Your task to perform on an android device: I would like to view more details on the Sony Aplha ILCE-6100Y camera, such as its features and specifications.
Image 0: 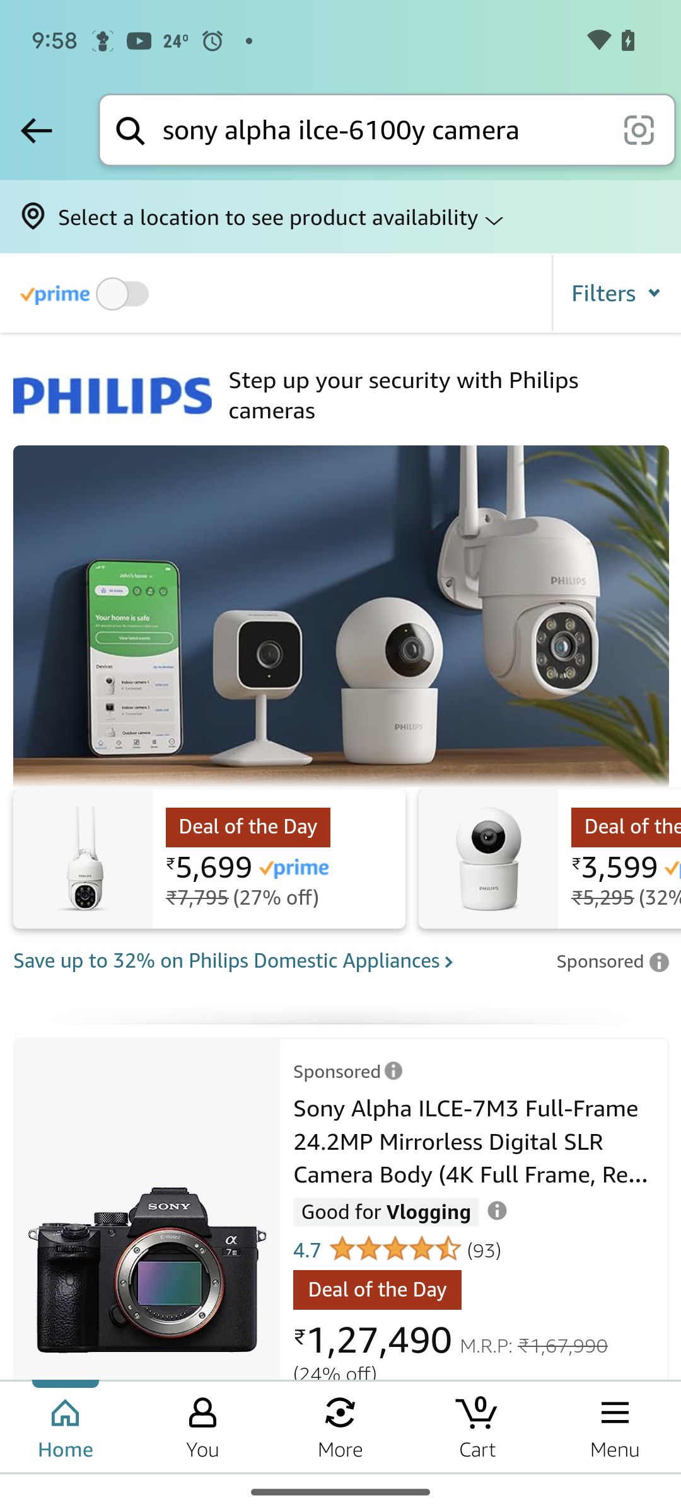
Swipe up the screen
Step 0: scroll down
Image 1: 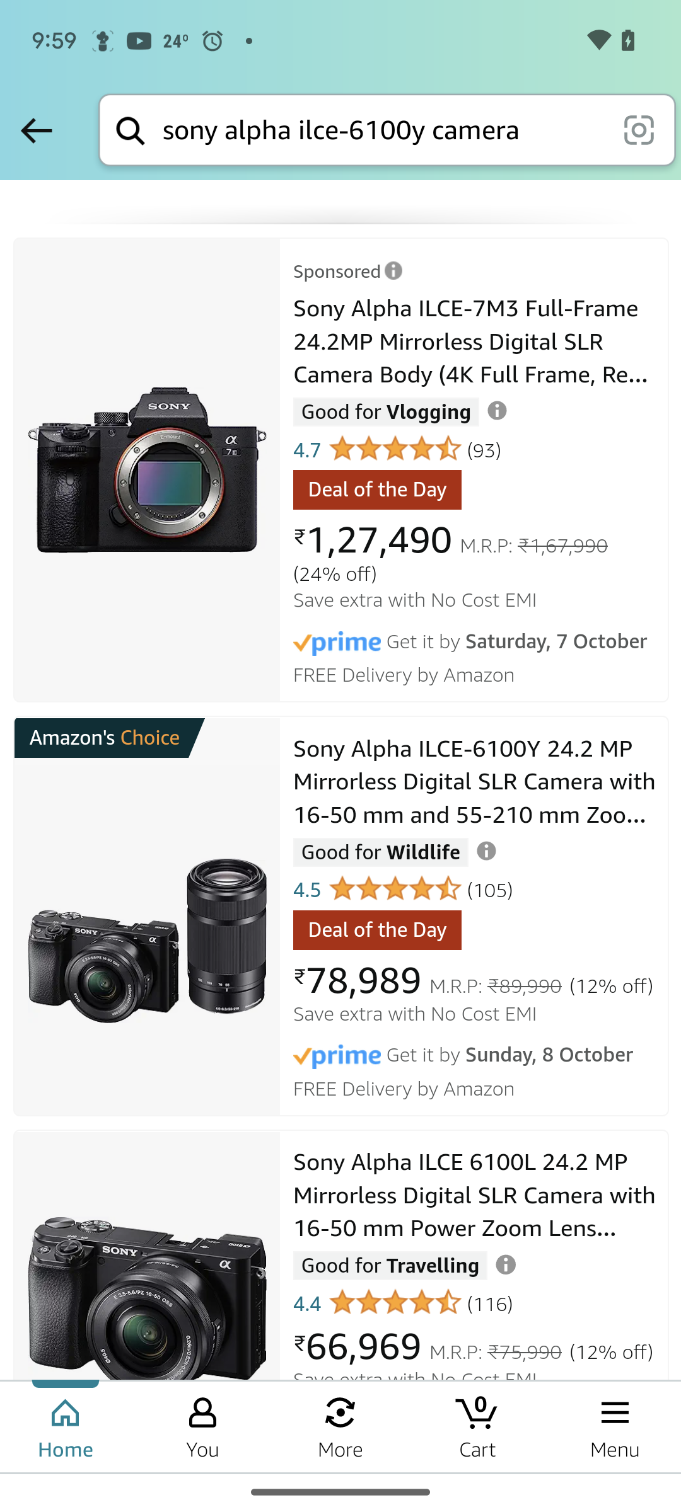
Open the Sony Aplha ILCE-6100Y camera
Step 1: click (475, 781)
Image 2: 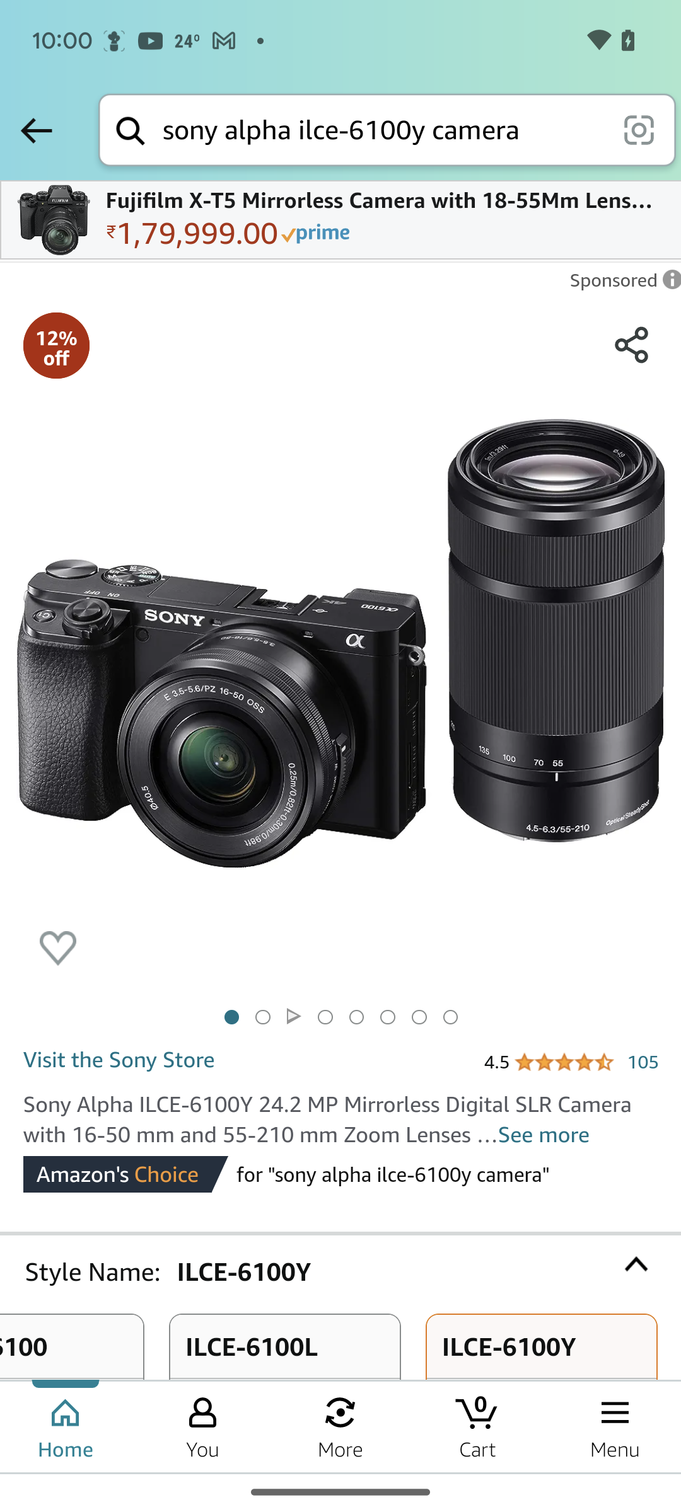
Swipe up to view its feature
Step 2: scroll down
Image 3: 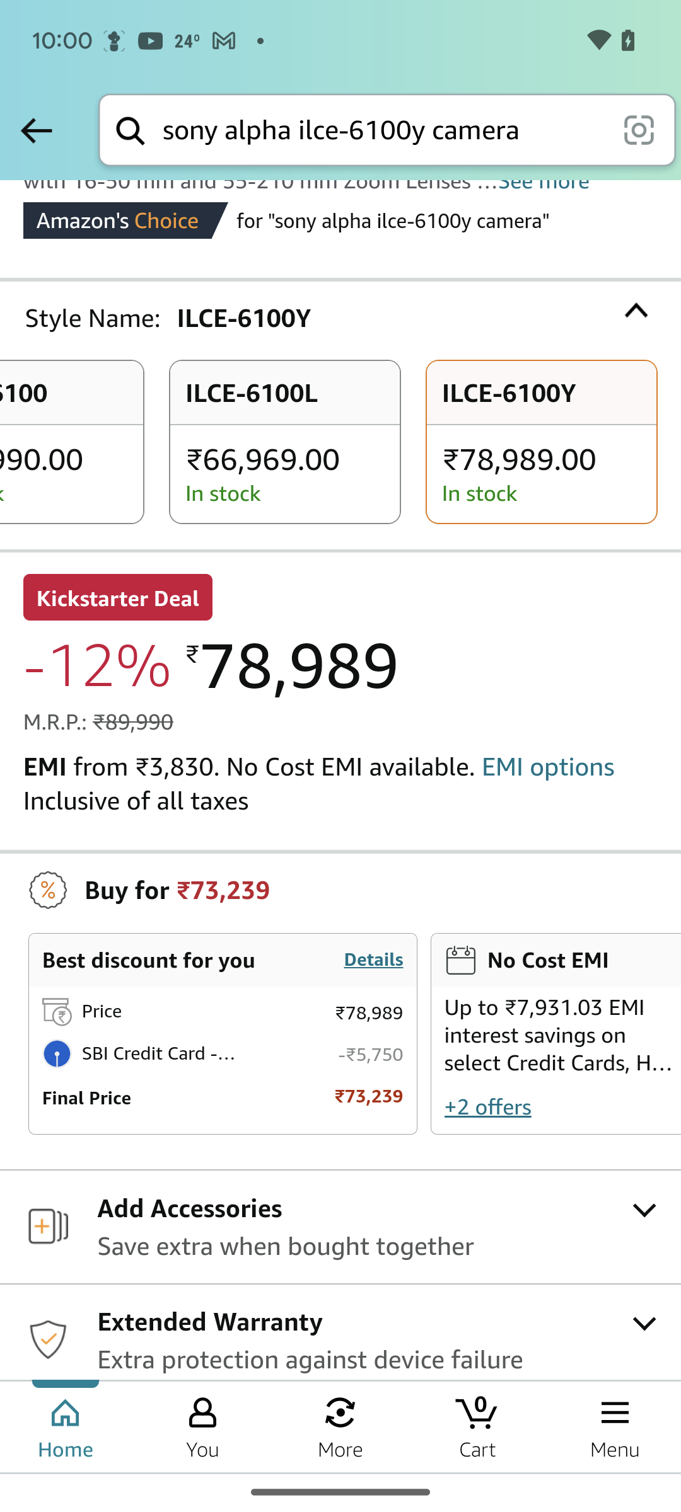
Swipe up to view its feature
Step 3: scroll down
Image 4: 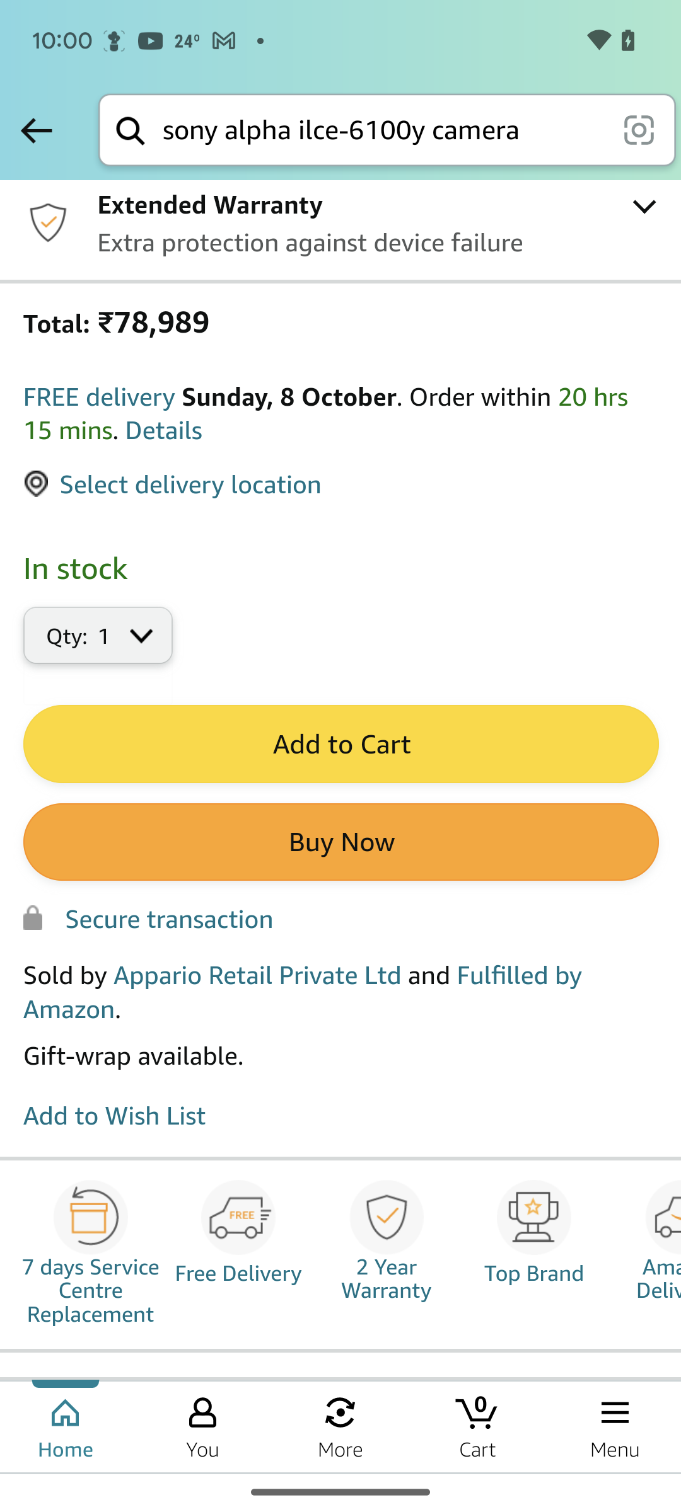
Swipe up to view its feature
Step 4: scroll down
Image 5: 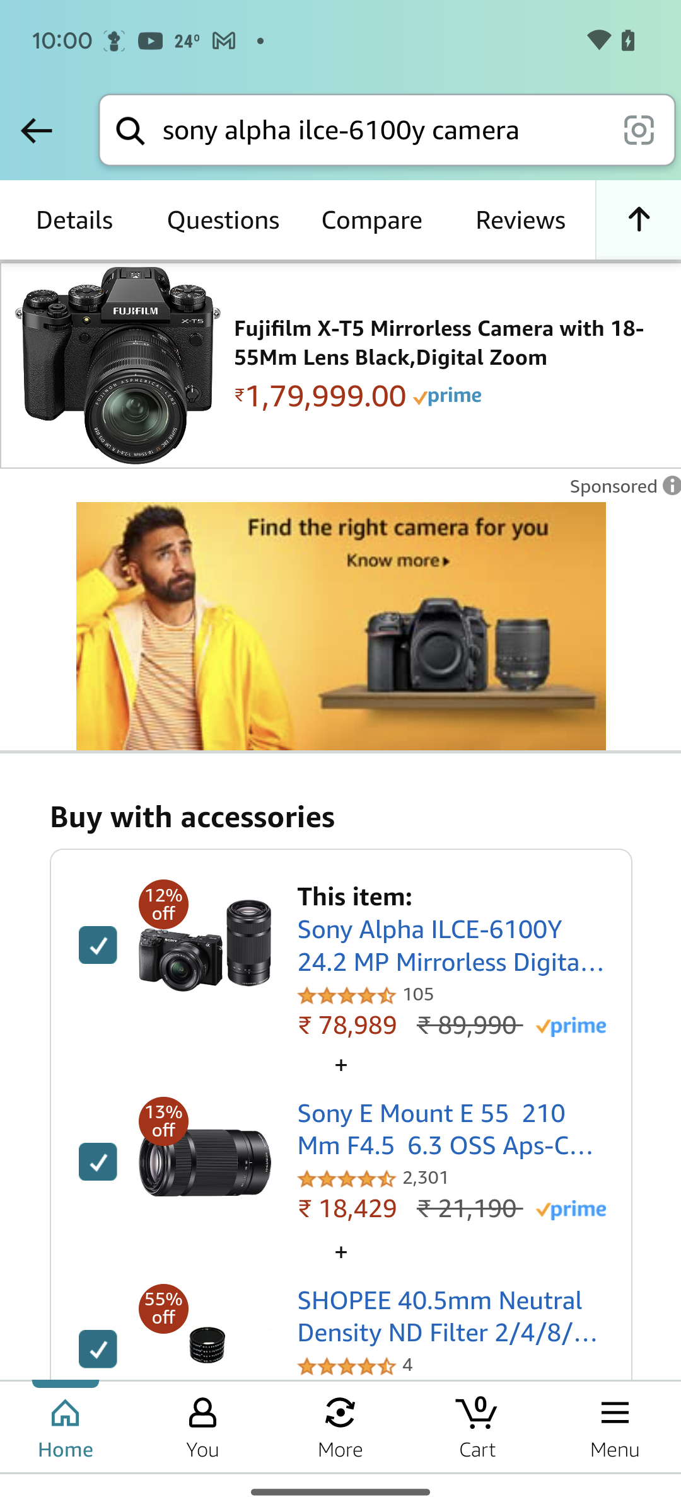
Swipe up to view its feature
Step 5: scroll down
Image 6: 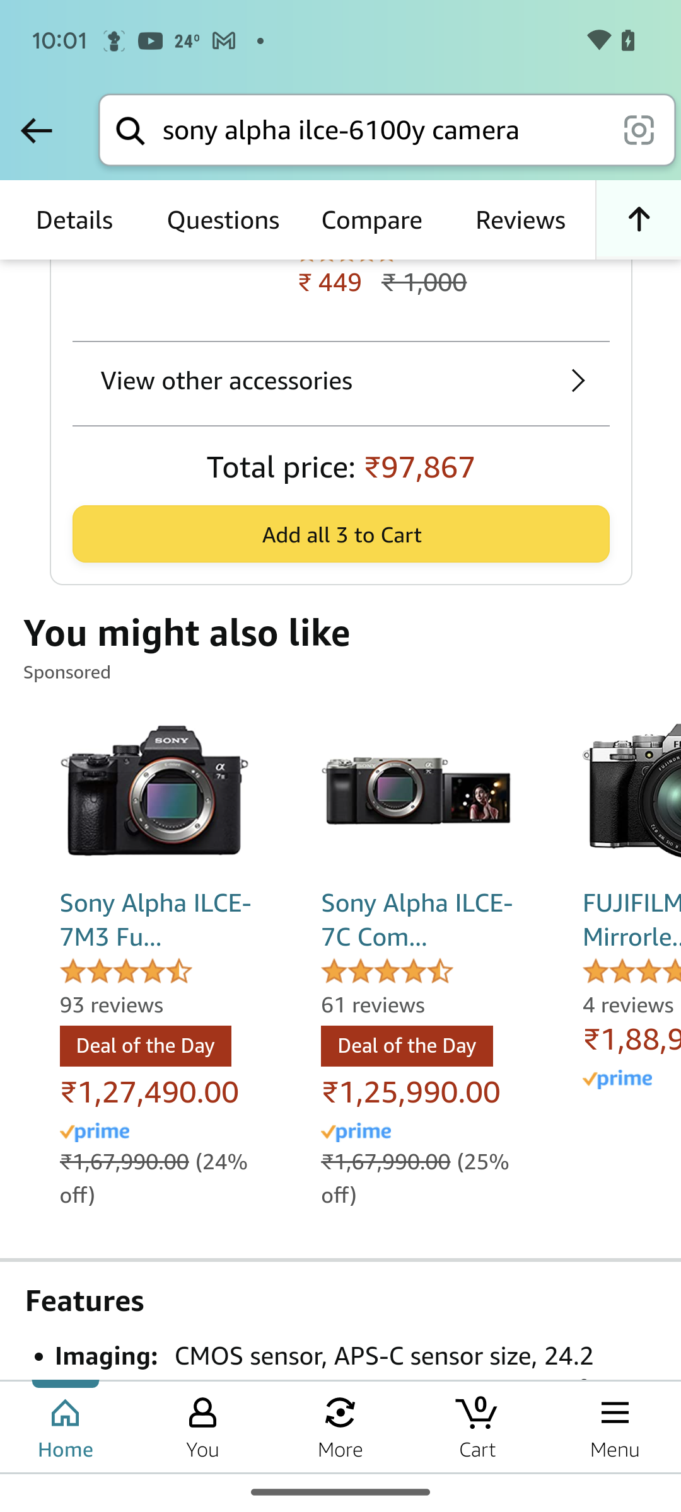
Swipe up to view its feature
Step 6: scroll down
Image 7: 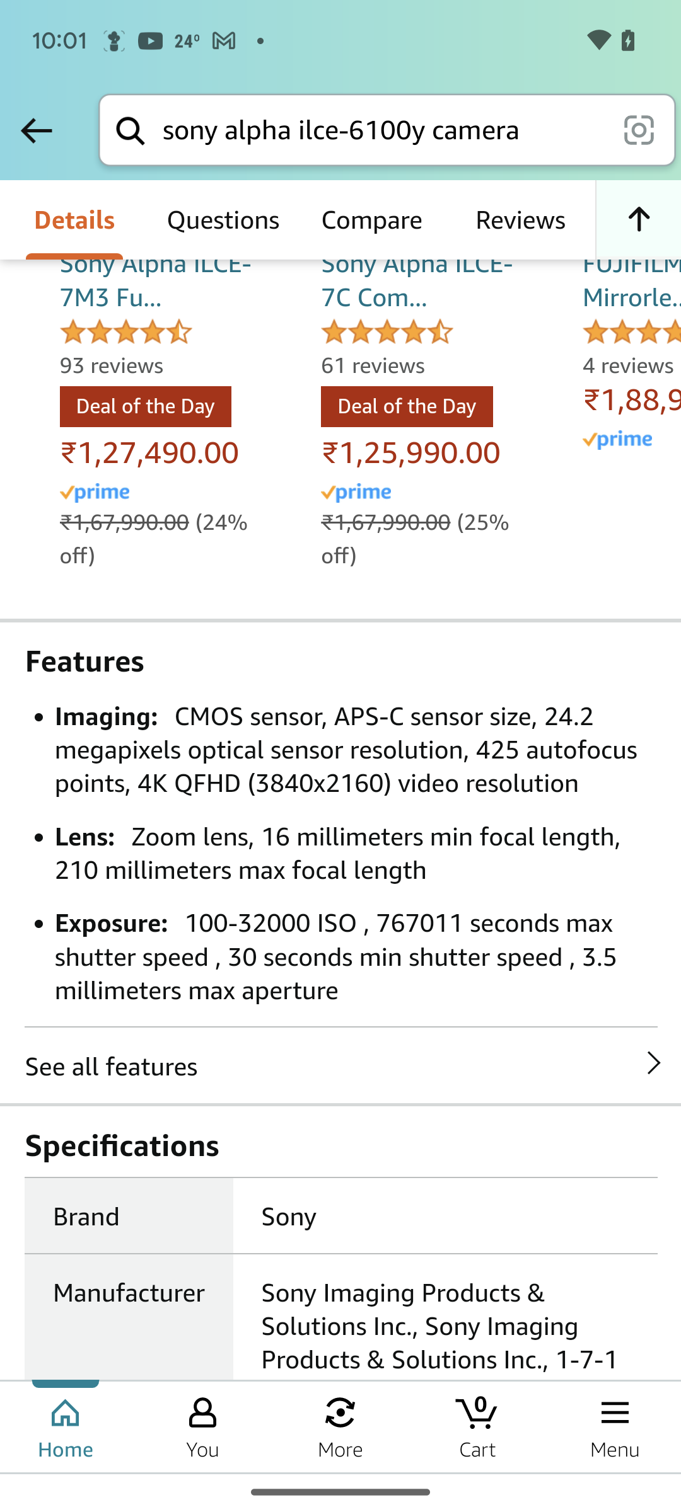
Click on the see all features section
Step 7: click (340, 1066)
Image 8: 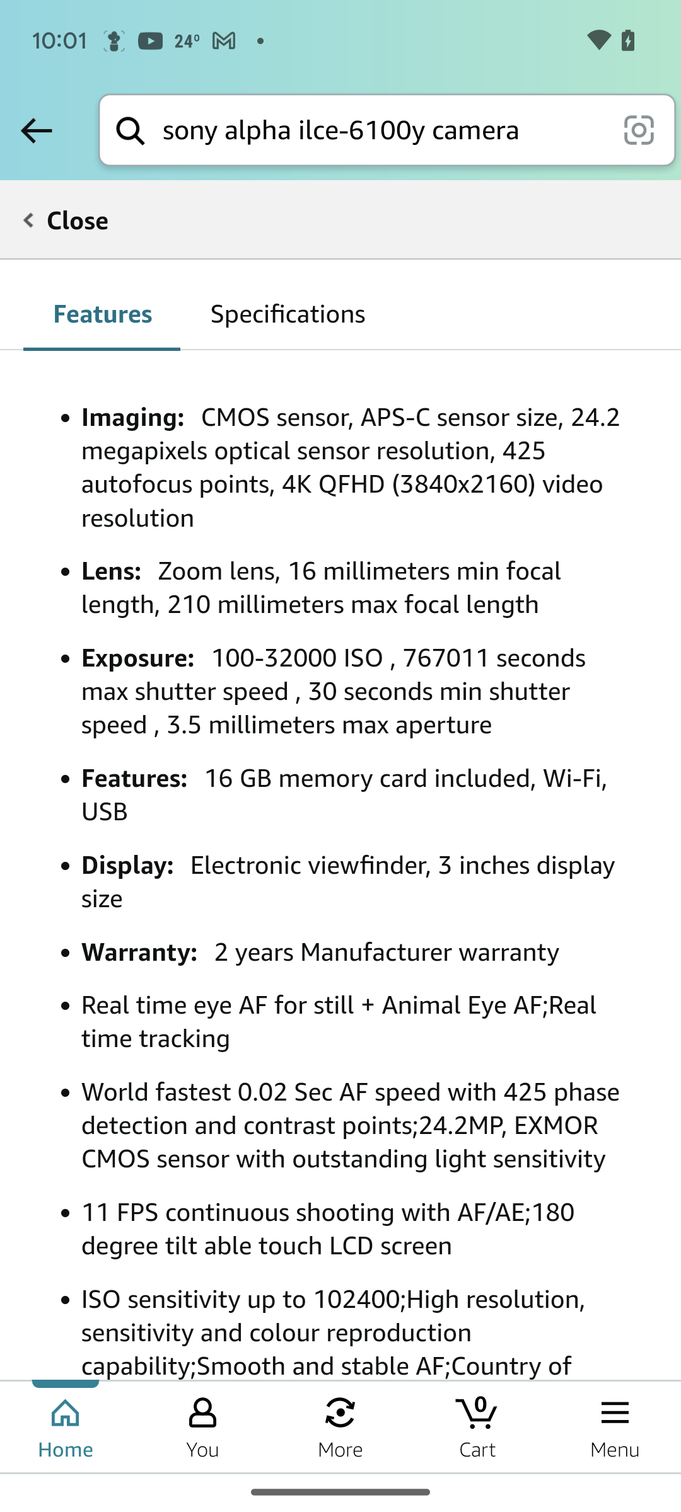
Swipe up to view full features
Step 8: scroll down
Image 9: 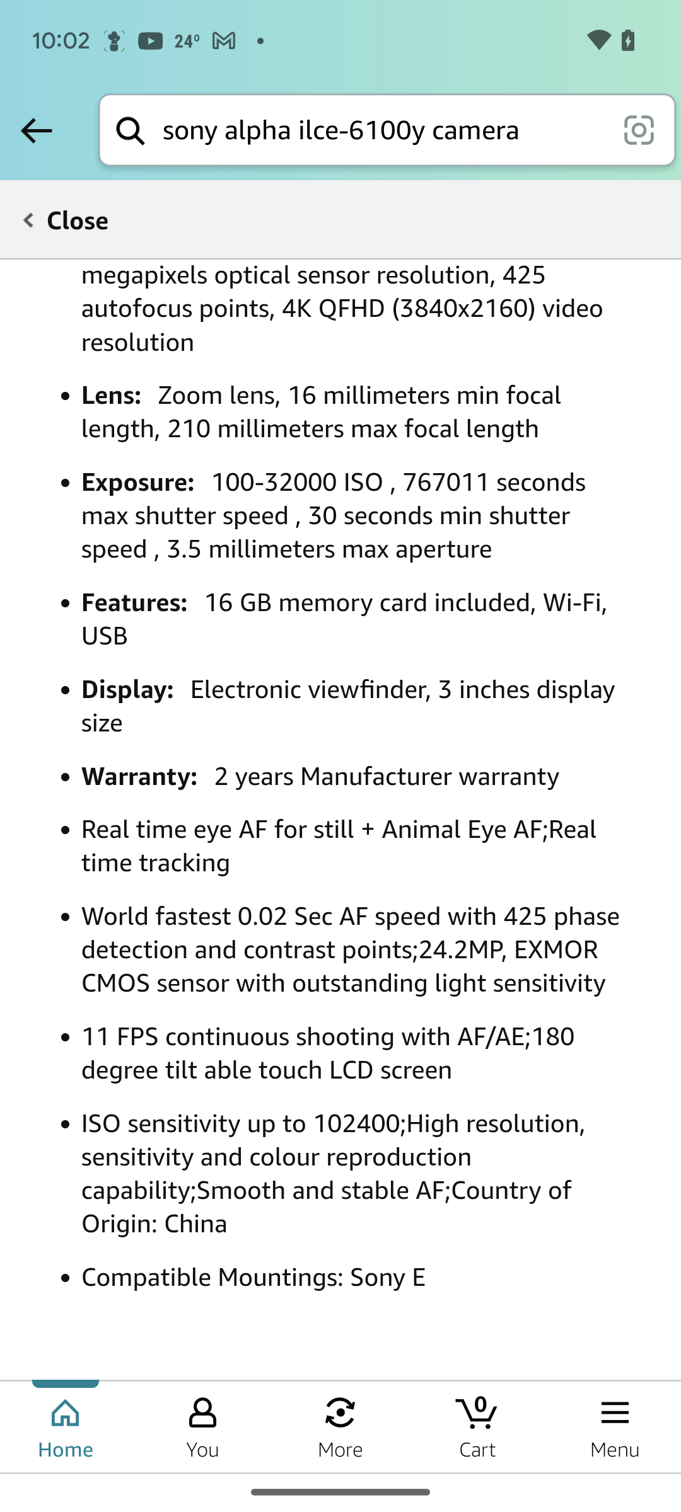
Swipe down the screen
Step 9: scroll up
Image 10: 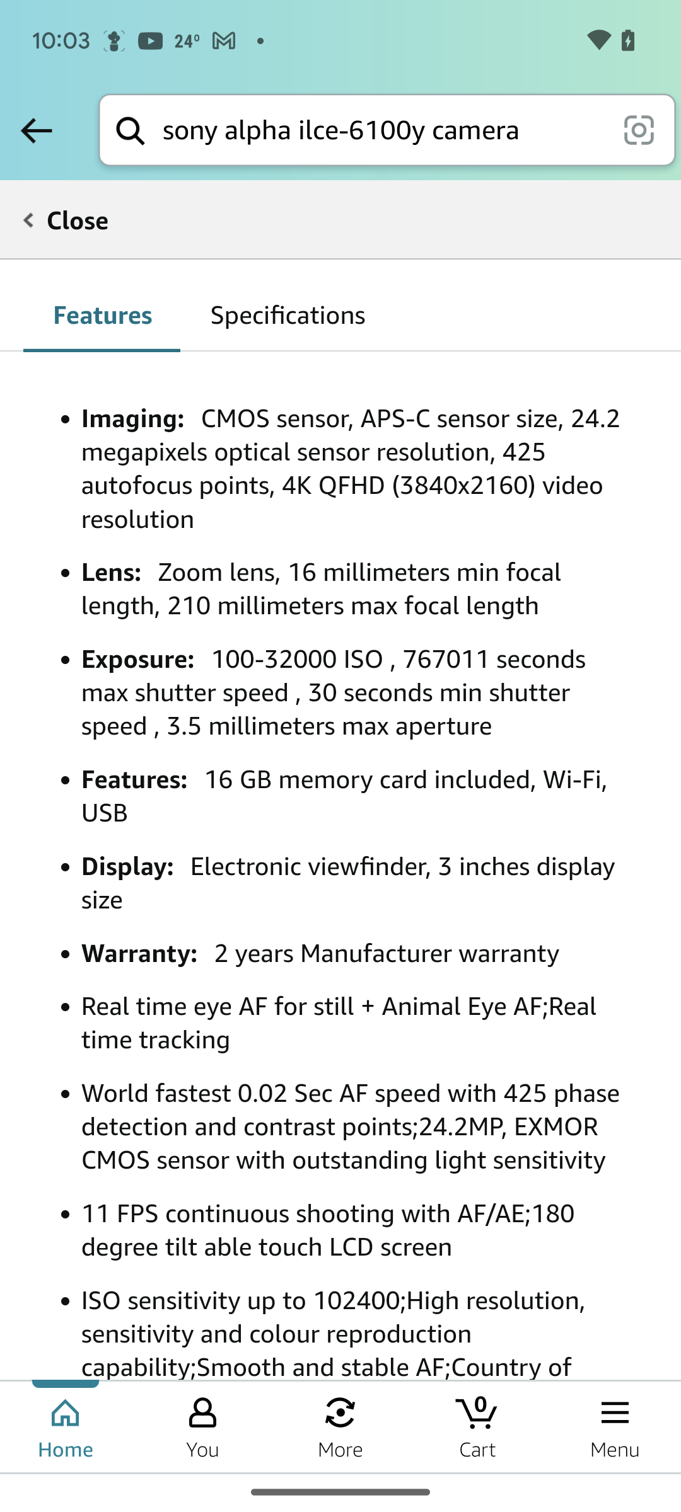
Click on the specification tab
Step 10: click (287, 314)